Your task to perform on an android device: I want to buy a pair of 42-size Nike sneakers, so search for the 42-size Nike sneakers for me in the Joom app.
Image 1: 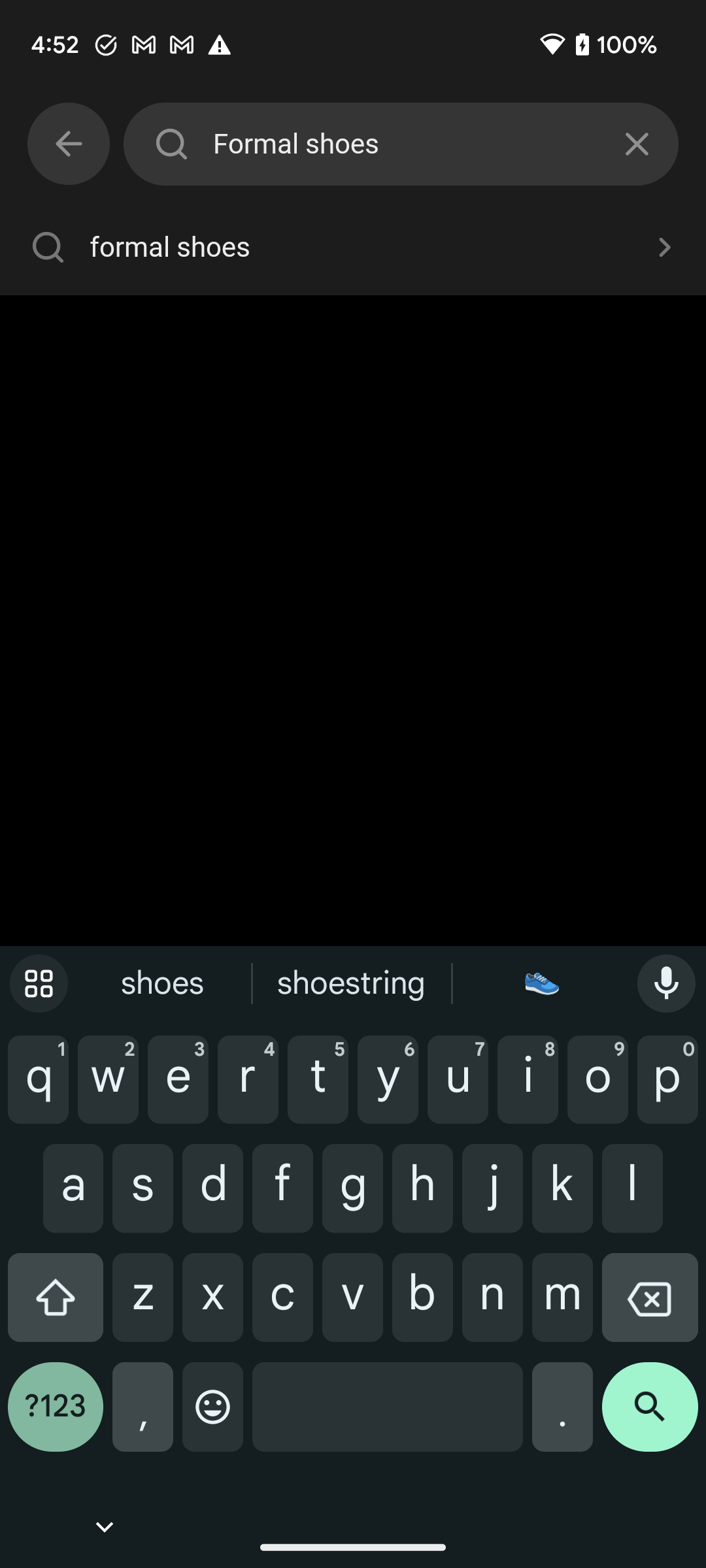
Click on the cross icon of the search bar to clear the search bar.
Step 1: click (637, 144)
Image 2: 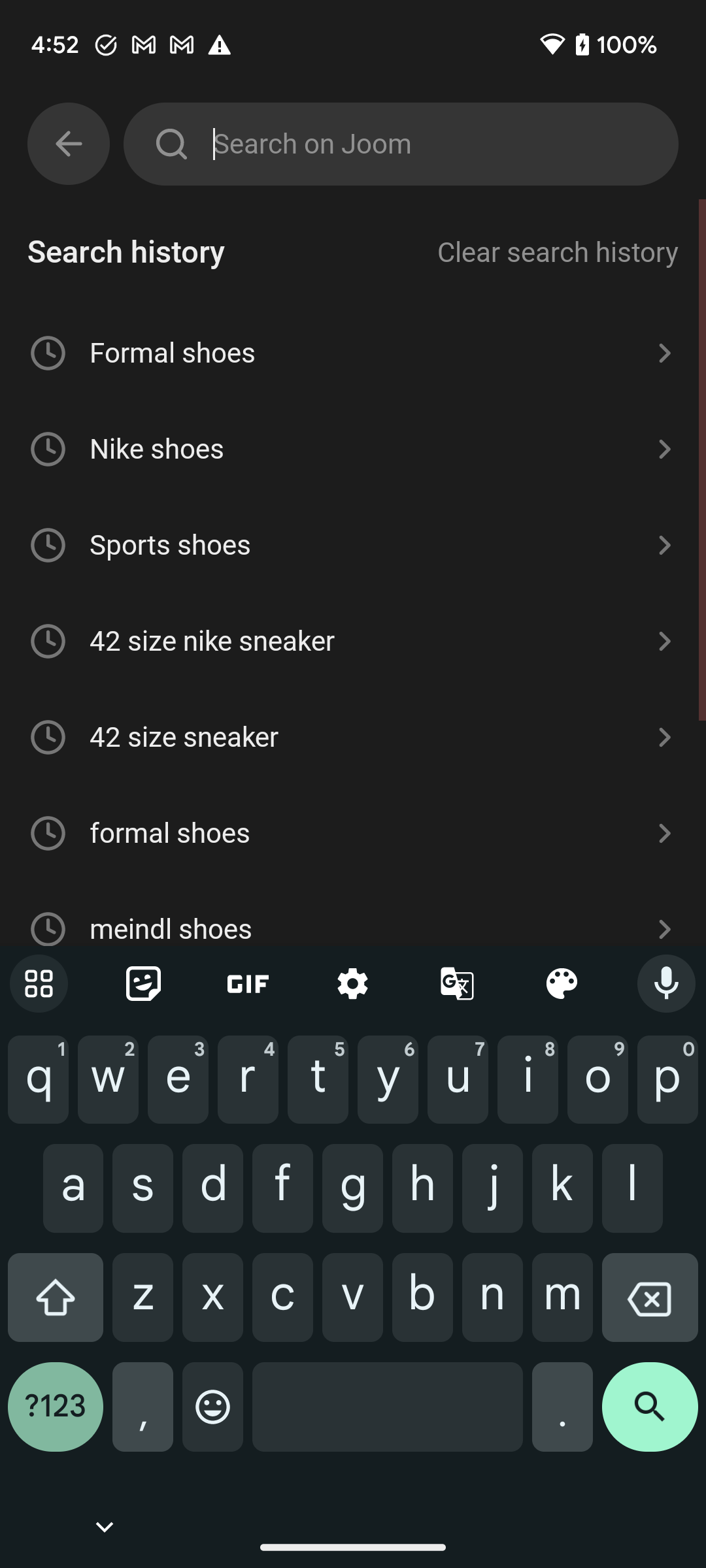
Type 42-size Nike sneakers in the search bar to search for the sneakers.
Step 2: type "42-size Nike sneakers"
Image 3: 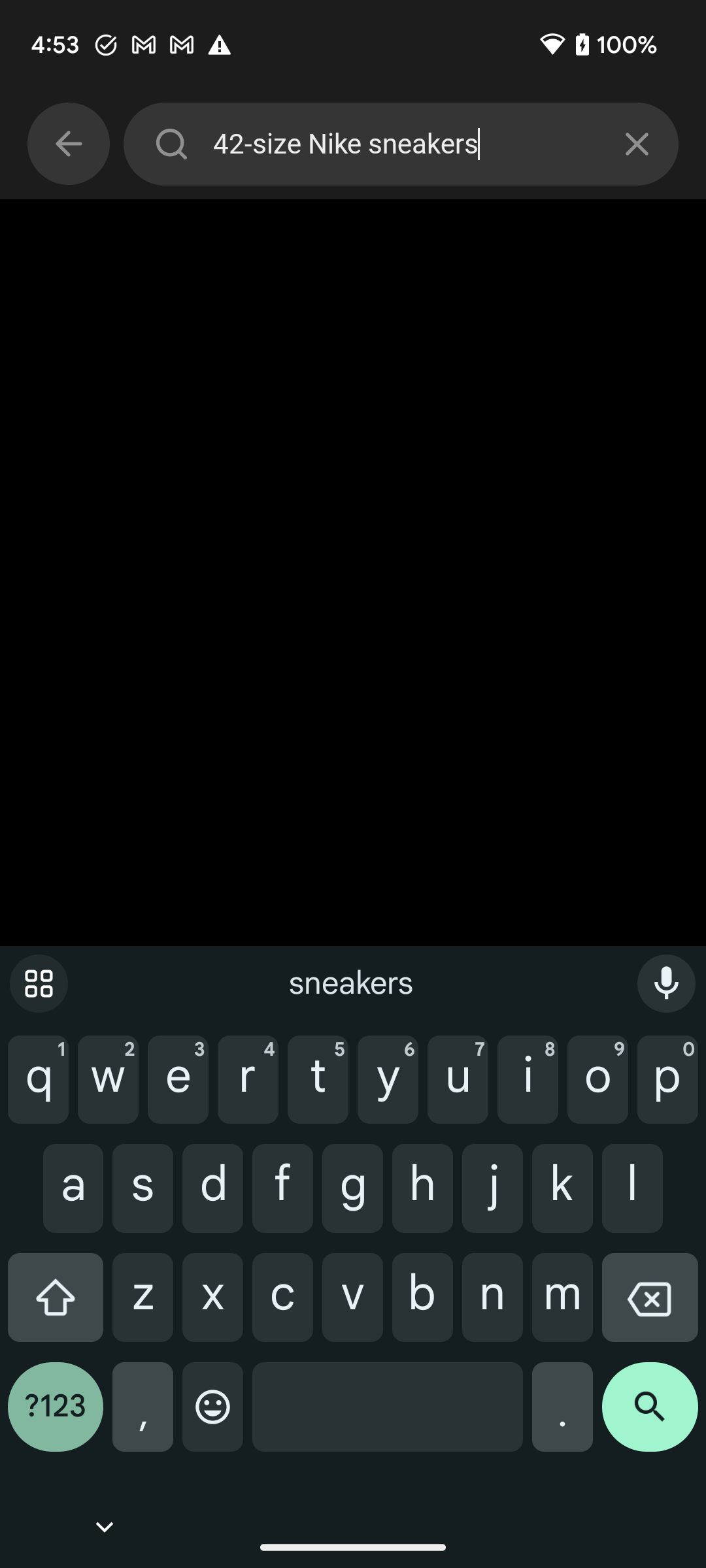
Click on the search icon at the bottom right corner of the screen to view the search result
Step 3: click (650, 1417)